Your task to perform on an android device: I have some US Dollar won in cash, so I want to compare conversion rates in USD to EUR in the All Currency Converter app.
Image 0: 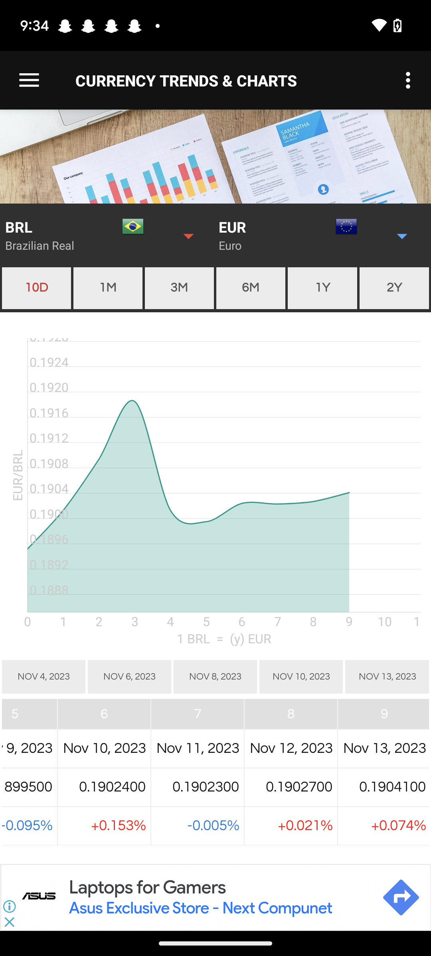
Go back to the previous screen
Step 0: press back button
Image 1: 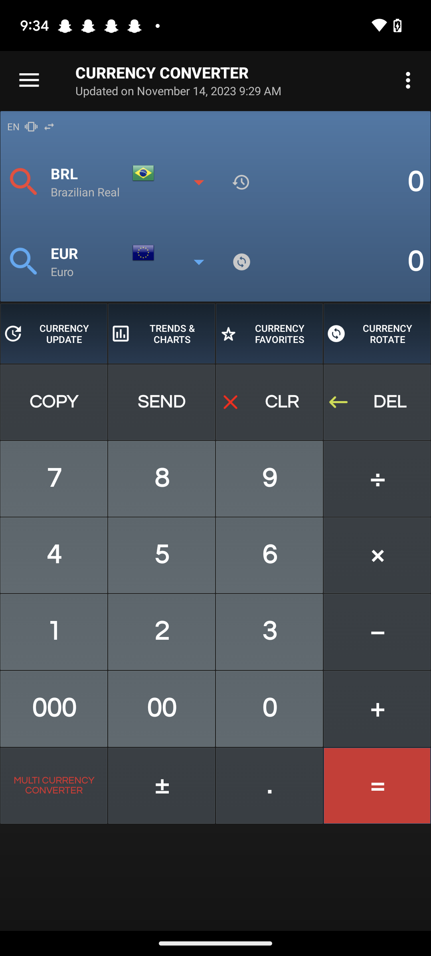
Click on the multi currency converter button
Step 1: click (53, 786)
Image 2: 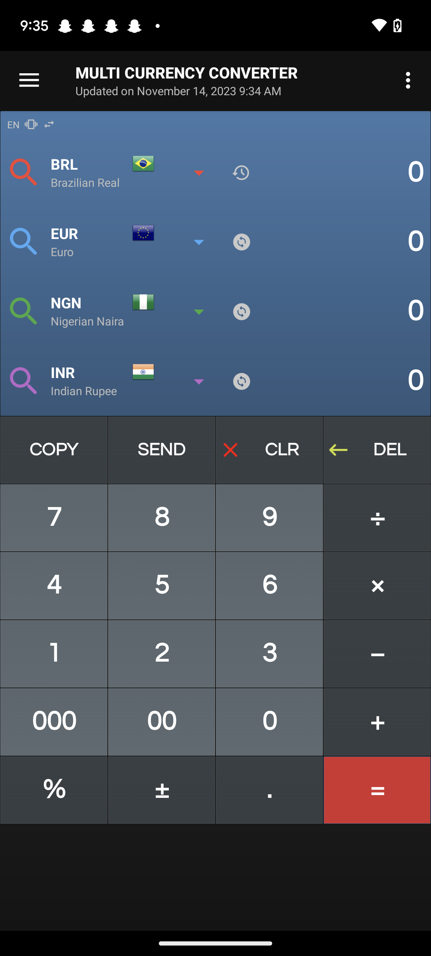
Click on the green drop down icon
Step 2: click (198, 311)
Image 3: 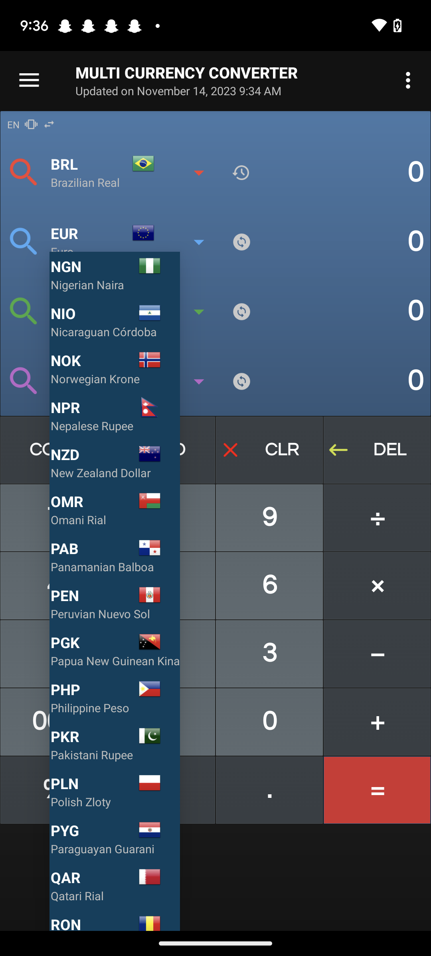
Swipe up to view the US Dollar (USD)
Step 3: scroll down
Image 4: 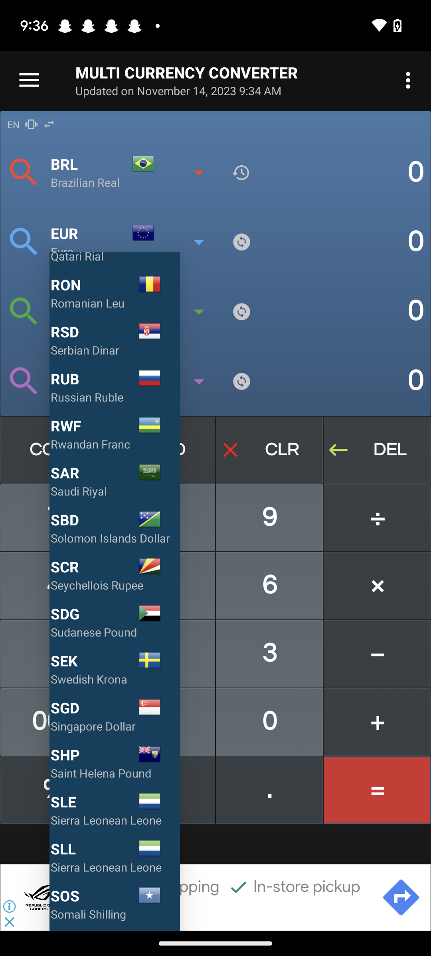
Swipe up to view the US Dollar (USD)
Step 4: scroll down
Image 5: 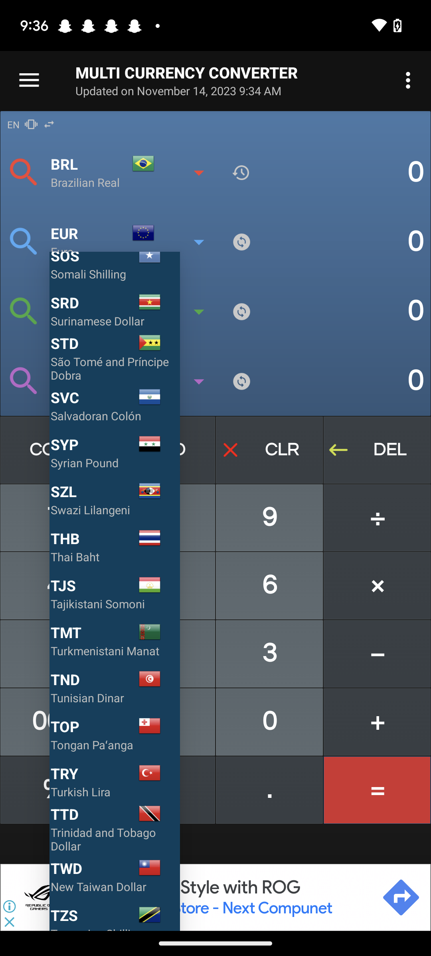
Swipe up to view the US Dollar (USD)
Step 5: scroll down
Image 6: 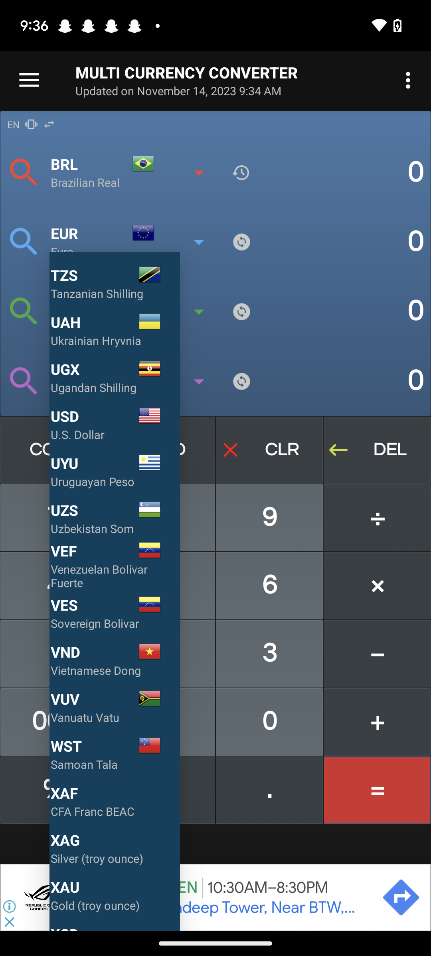
Click on the USD
Step 6: click (83, 416)
Image 7: 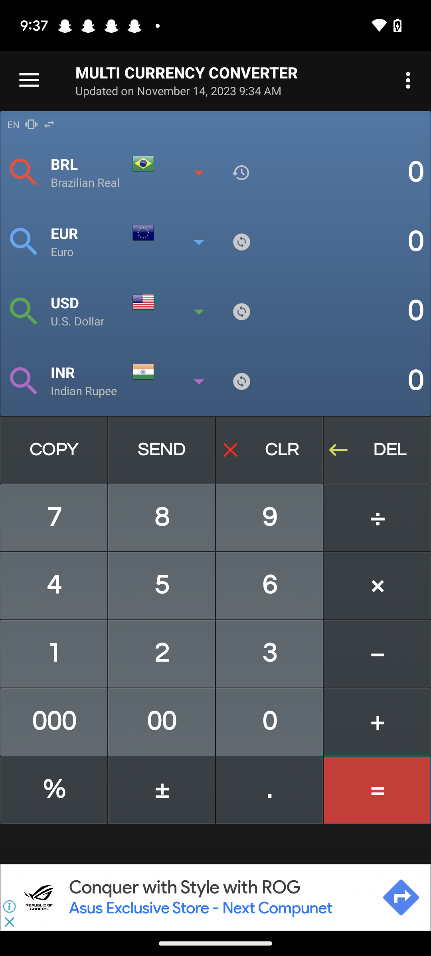
Click on the 1 digit on the keypad
Step 7: click (54, 653)